Your task to perform on an android device: Open the Google Play Store app and install the Time of India app in the News Categories.
Image 0: 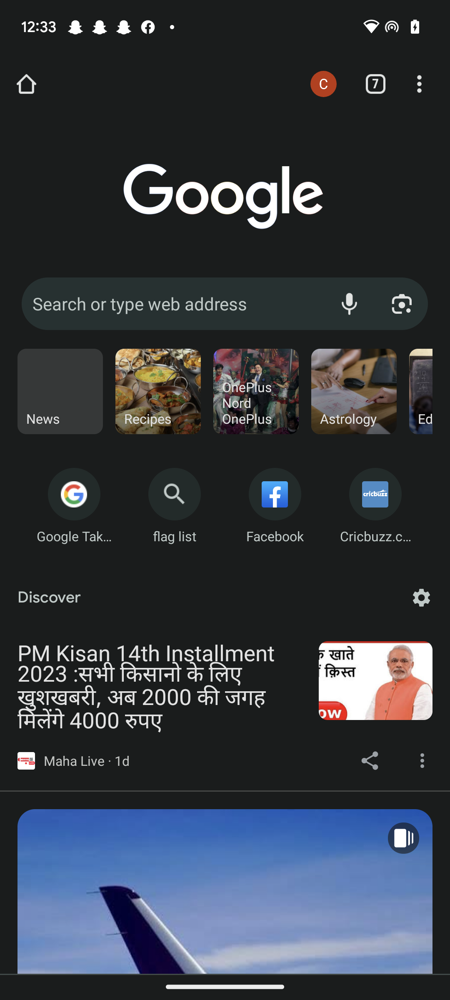
Open the Google Play Store app
Step 0: open app "Google Play Store"
Image 1: 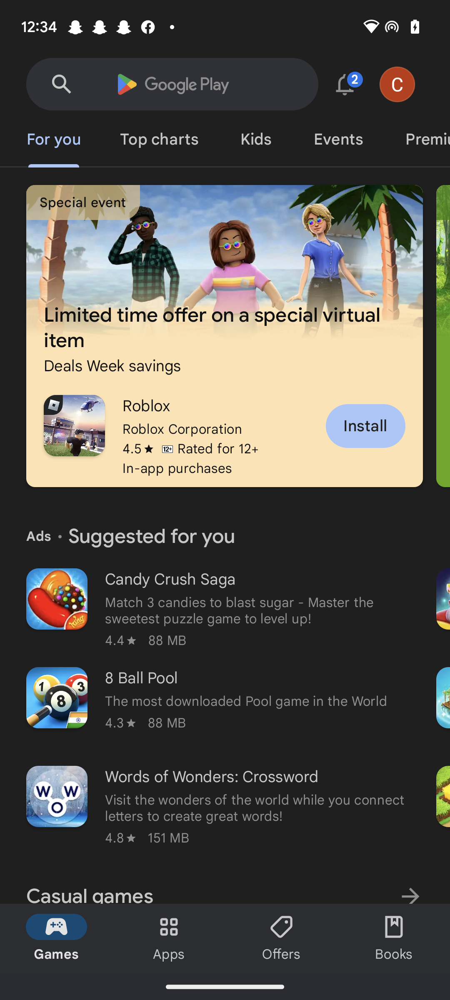
Click on the app tab at the bottom of the screen
Step 1: click (169, 939)
Image 2: 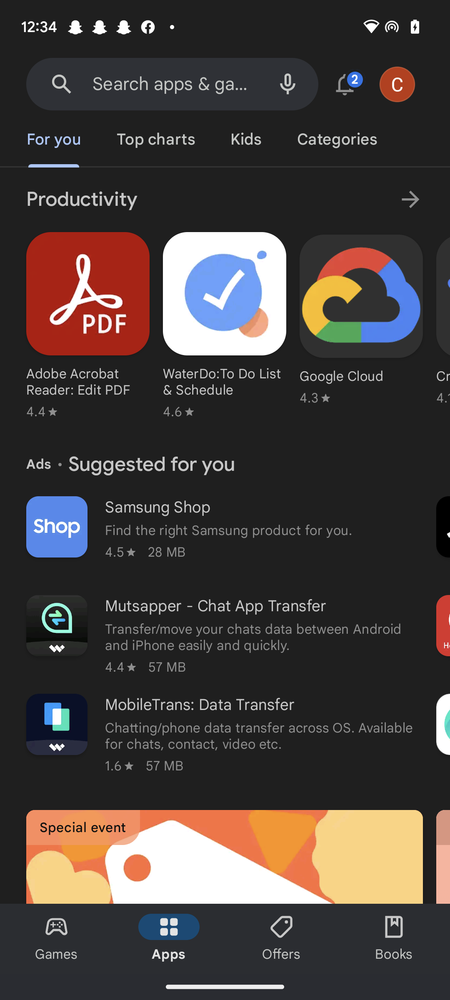
Click on the categories tab at the top of the screen
Step 2: click (337, 140)
Image 3: 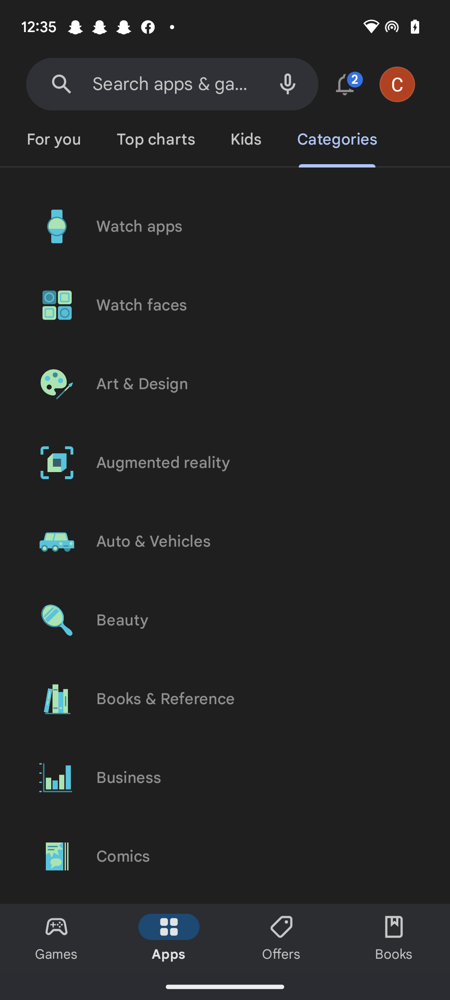
Swipe up to see news Categories
Step 3: scroll down
Image 4: 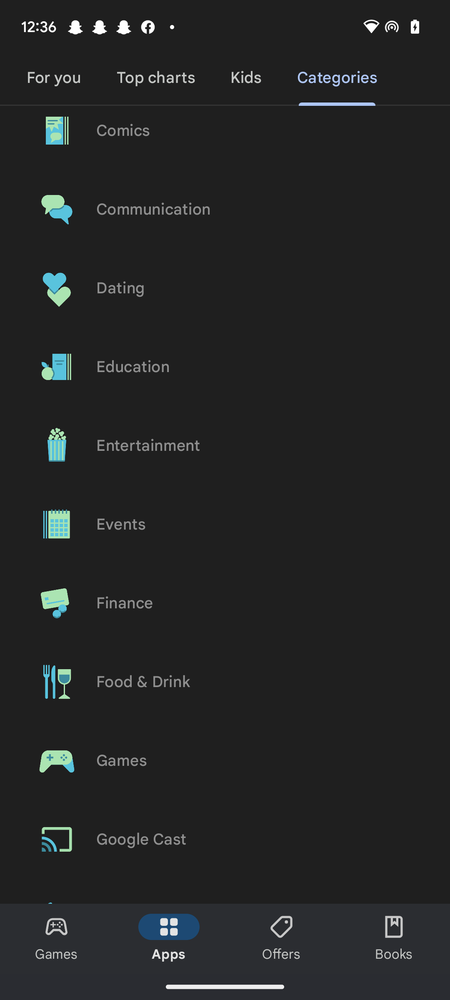
Swipe up to see news Categories
Step 4: scroll down
Image 5: 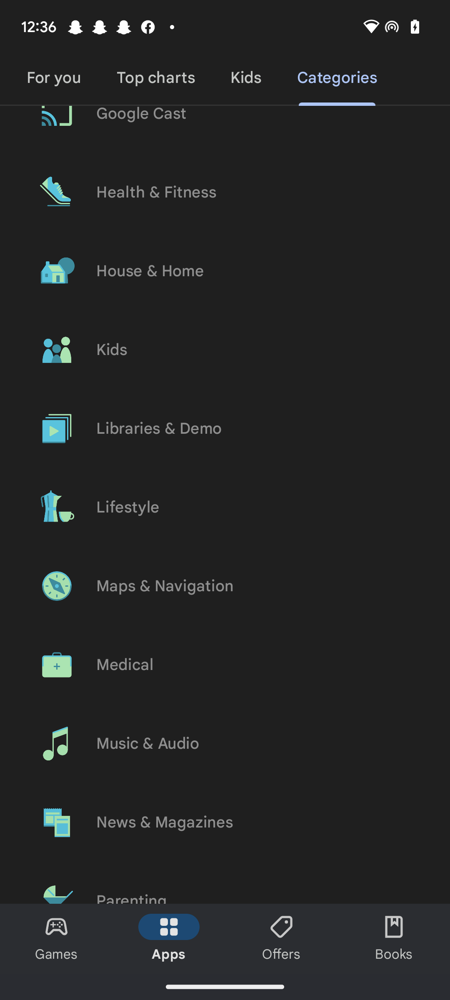
Click on the news & magazines Categories
Step 5: click (165, 822)
Image 7: 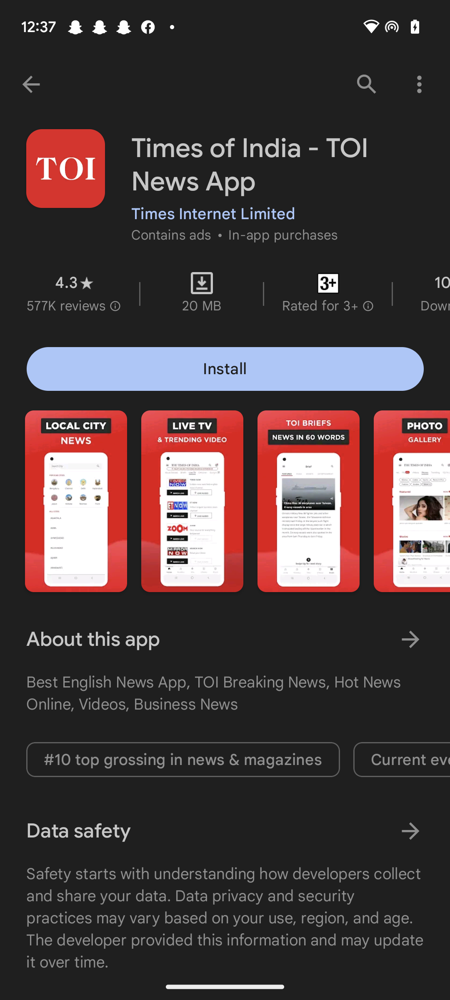
Click on the install button
Step 7: click (225, 369)
Image 8: 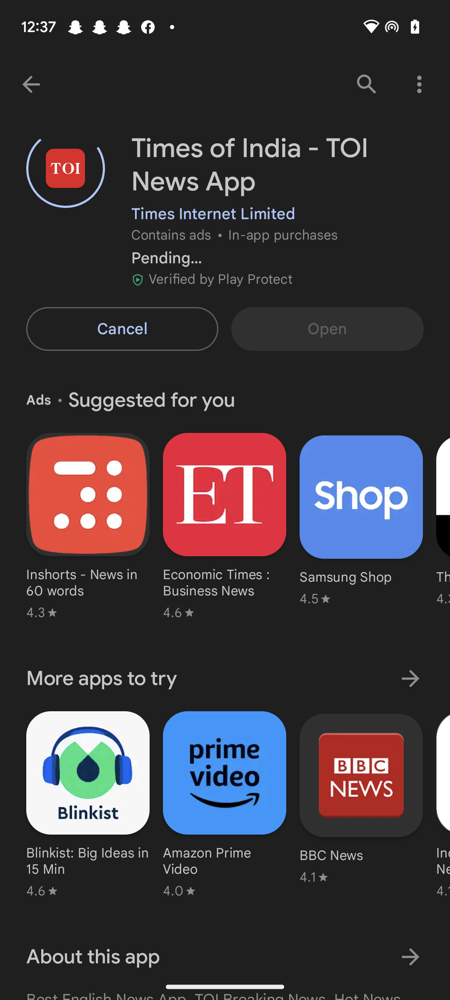
Click on the install button
Step 8: wait